Your task to perform on an android device: Open the flora app and identify the plants by taking a picture of them on your phone.
Image 0: 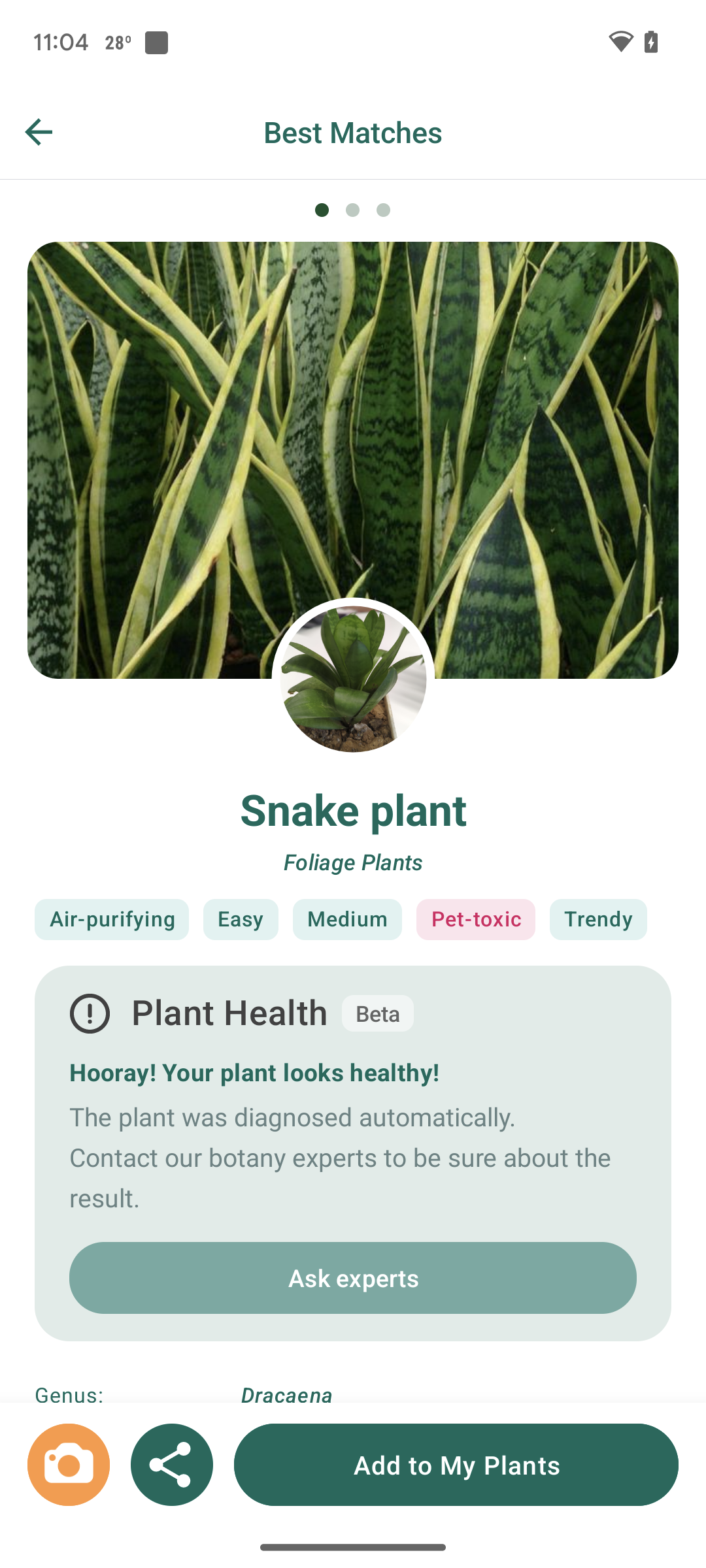
Open the flora app
Step 0: open app "Flora"
Image 2: 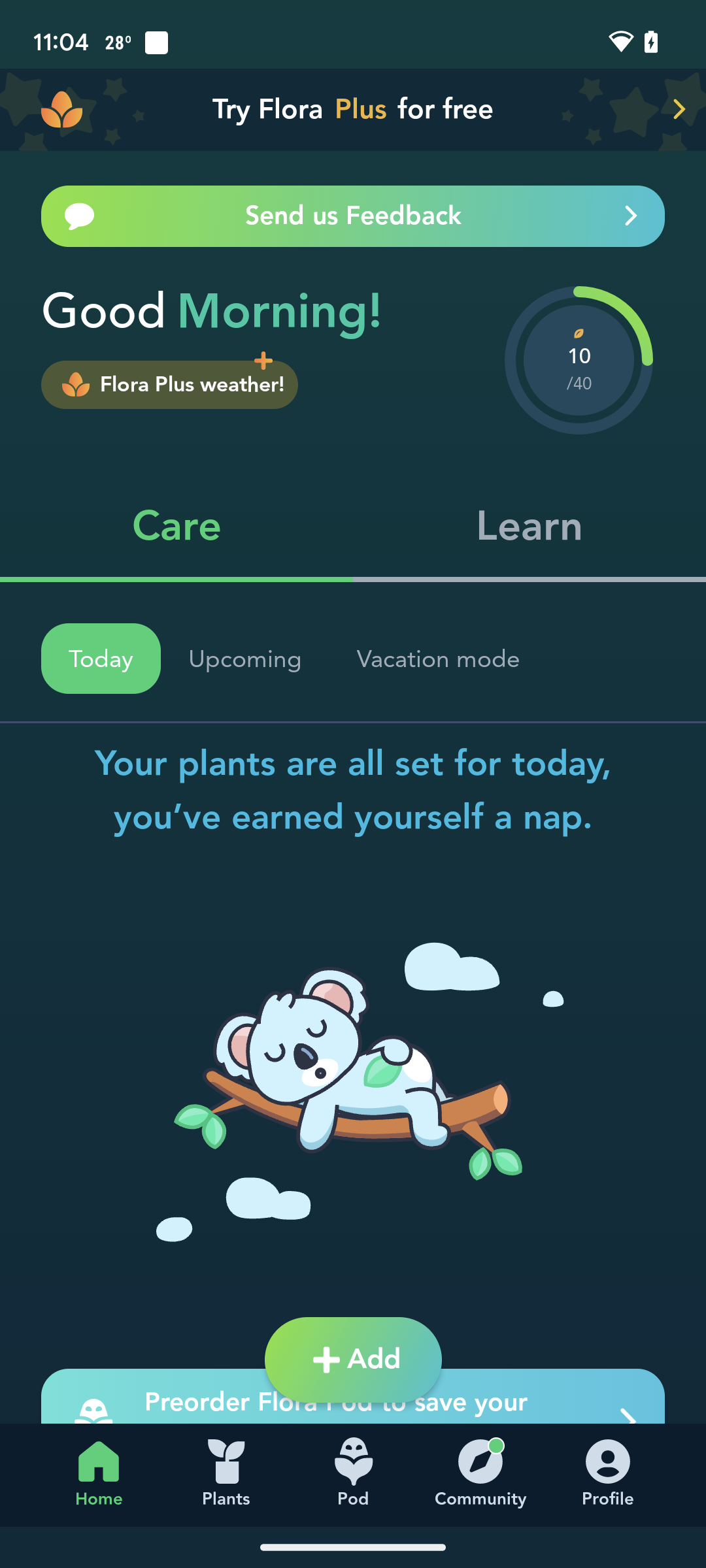
Click on the add button at the bottom of the screen
Step 2: click (374, 1360)
Image 3: 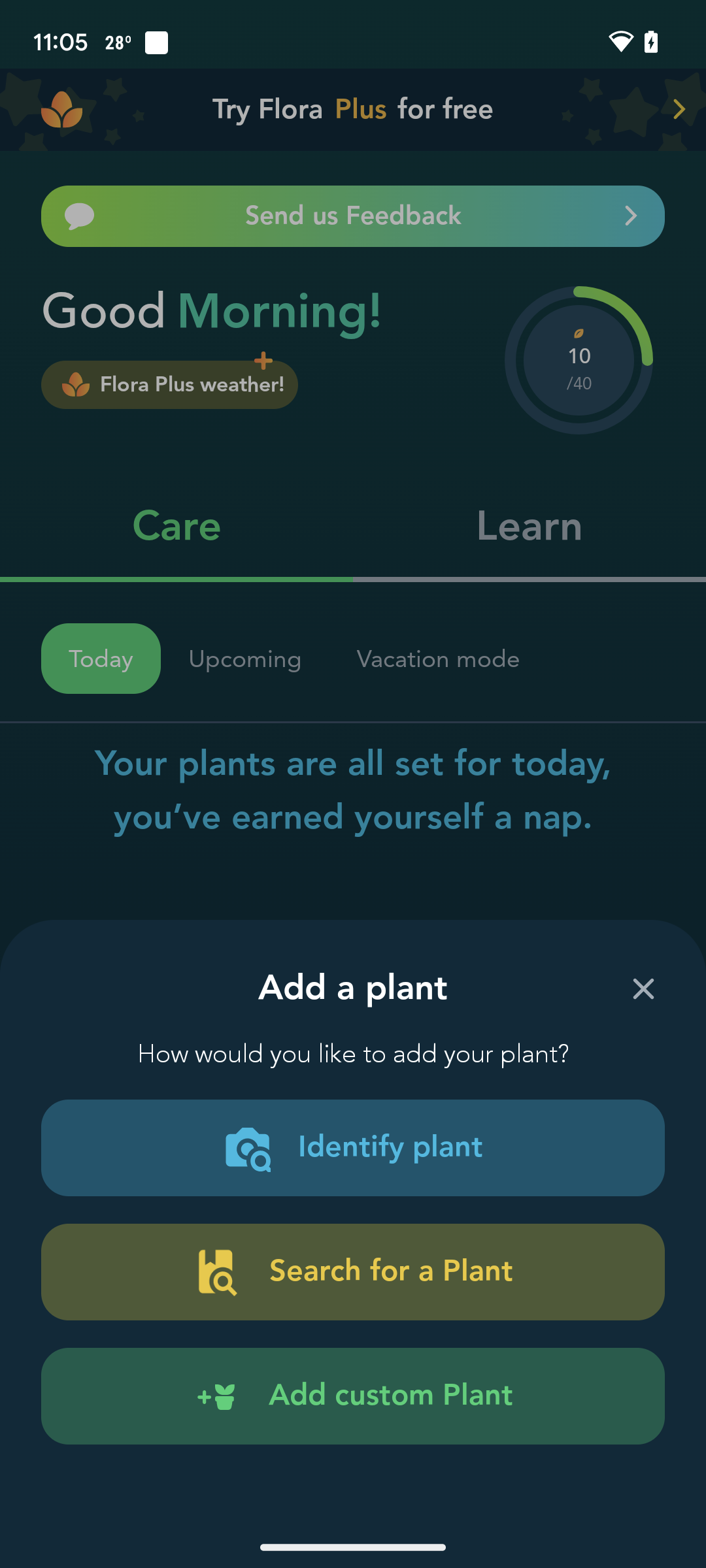
Click on the identify plant button
Step 3: click (390, 1147)
Image 4: 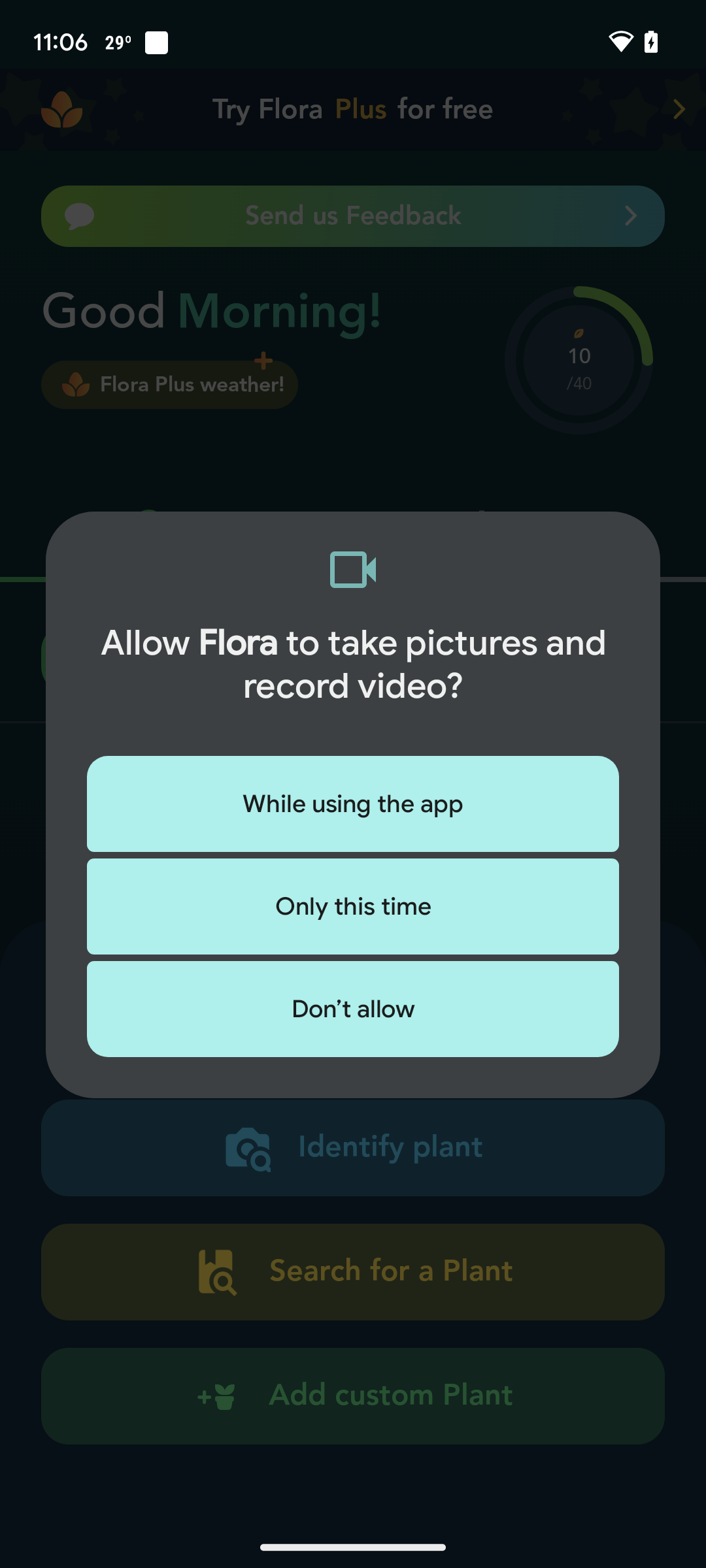
Click on while using the app button
Step 4: click (353, 804)
Image 5: 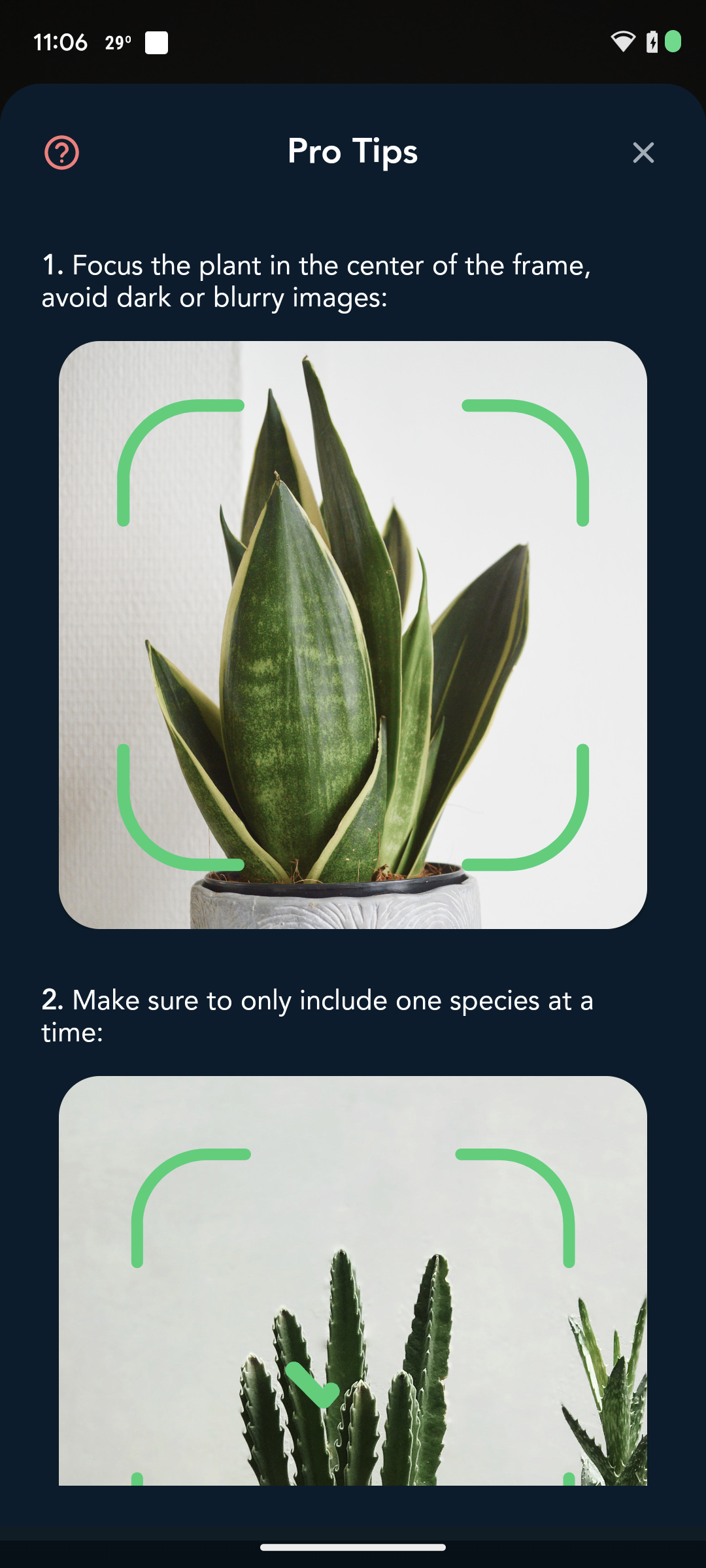
Click on the cross icon at the top right corner of the screen
Step 5: click (643, 152)
Image 6: 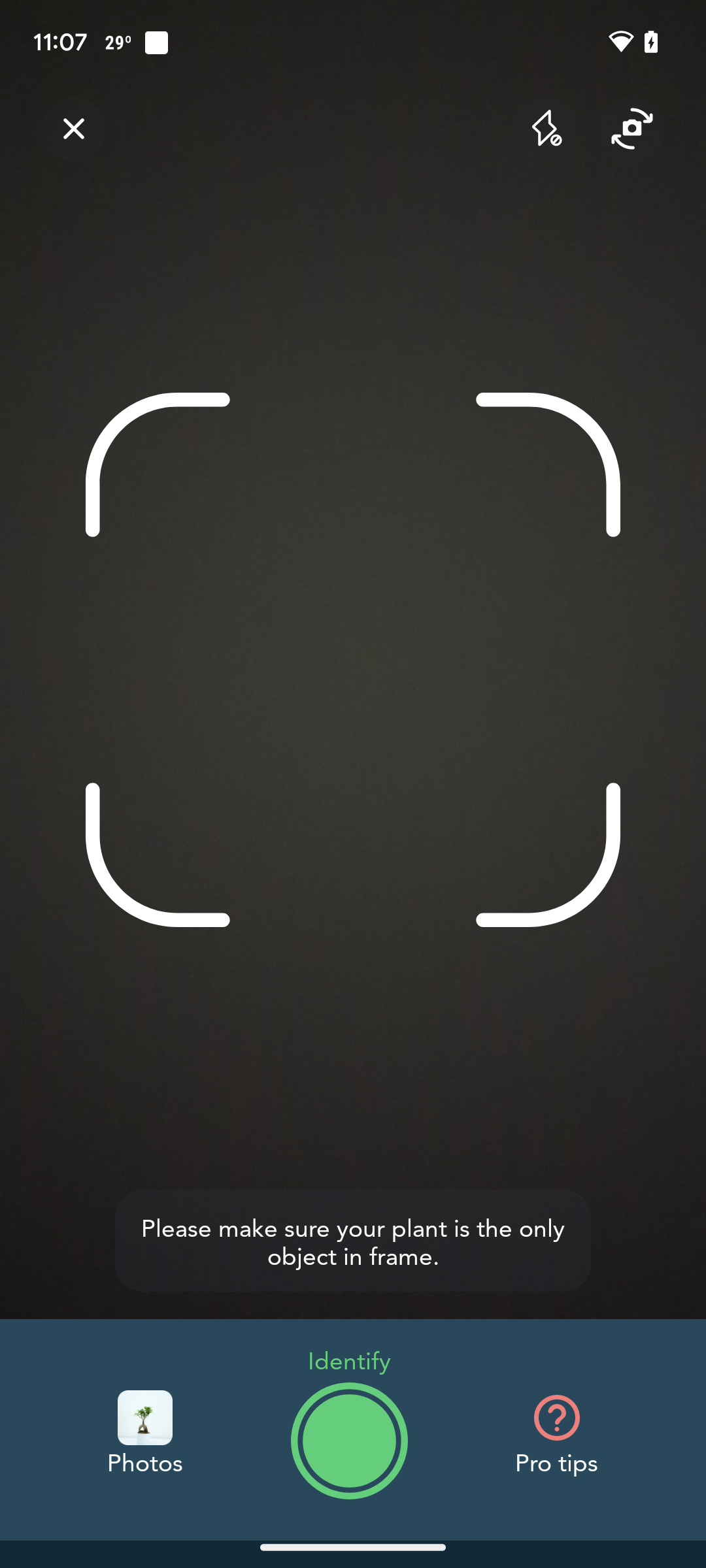
Click the image of a plant
Step 6: click (348, 1440)
Image 7: 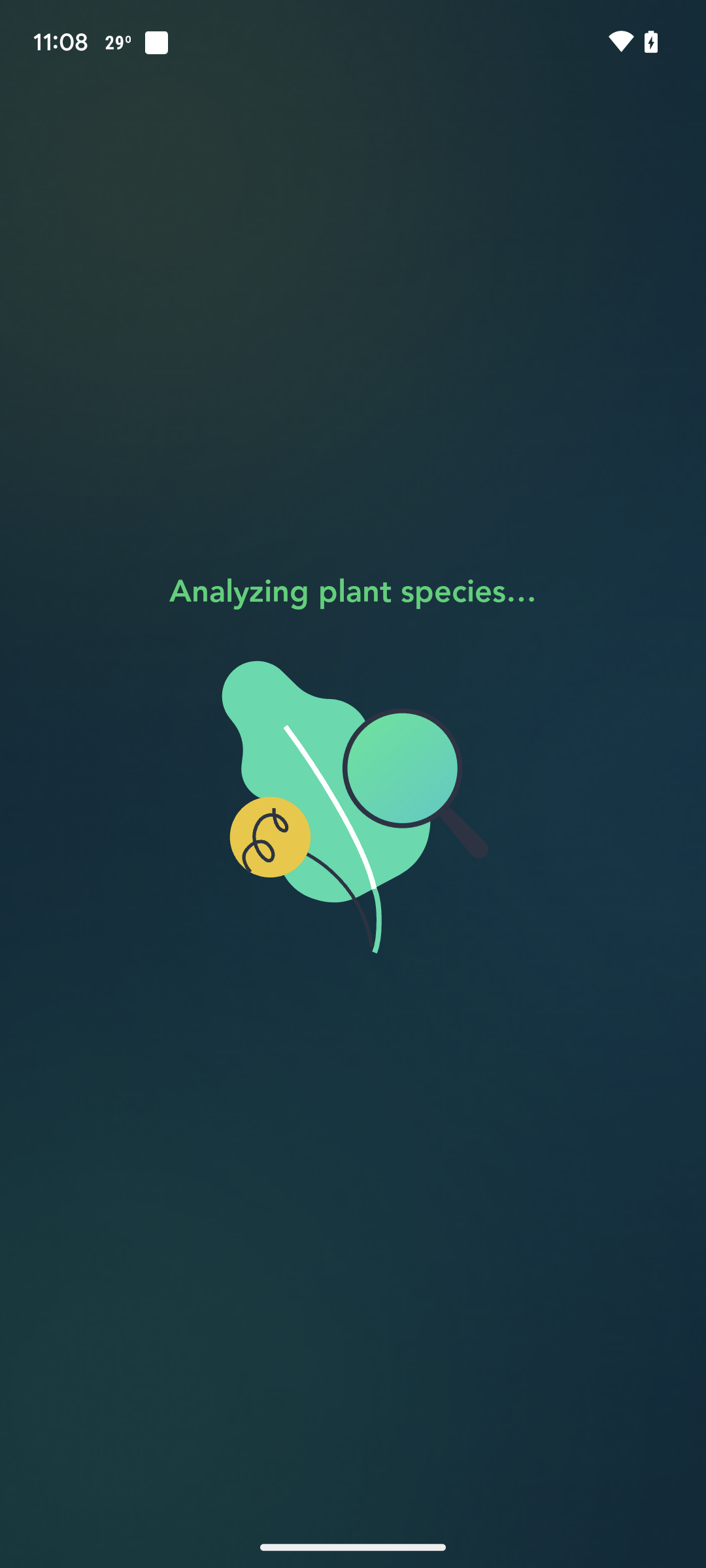
Click the image of a plant
Step 7: wait